Your task to perform on an android device: In my free time, I used to practice singing, so I want to record my favorite music artist Tito Puente's song "Oye Como Va," which I have been practicing since last week, so start recording for me on the  Voice Recorder app.
Image 0: 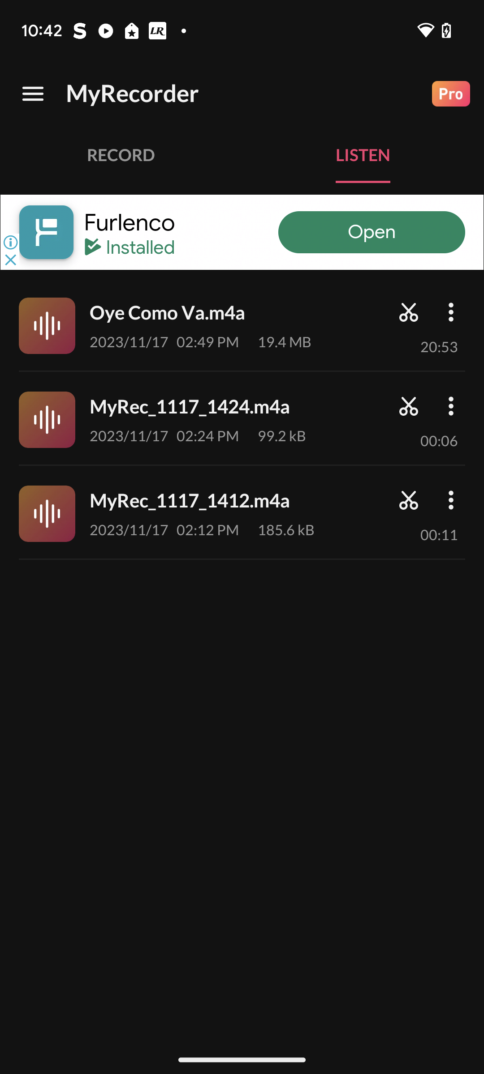
Open the Voice  Recorder app.
Step 0: open app "Voice Recorder"
Image 1: 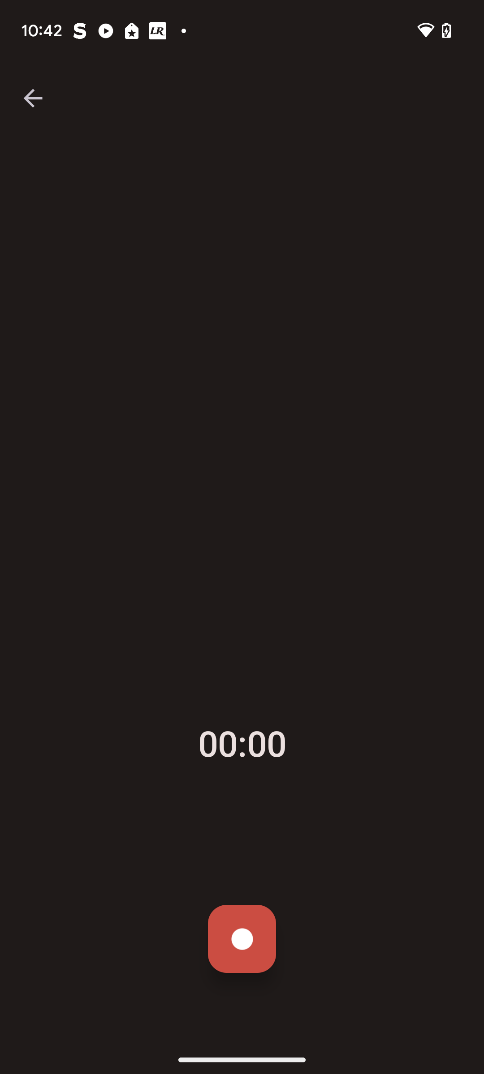
Click on the start Icon
Step 1: click (242, 939)
Image 2: 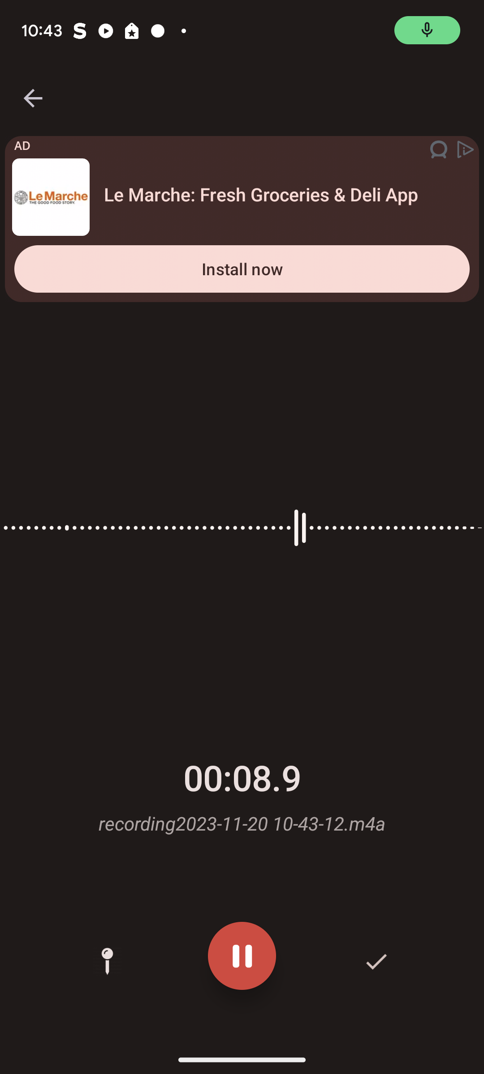
Click on the stop icon.
Step 2: click (224, 949)